Your task to perform on an android device: Add 400 grams of Heinz Cream of Tomato Soup to the cart using the noon app.
Image 0: 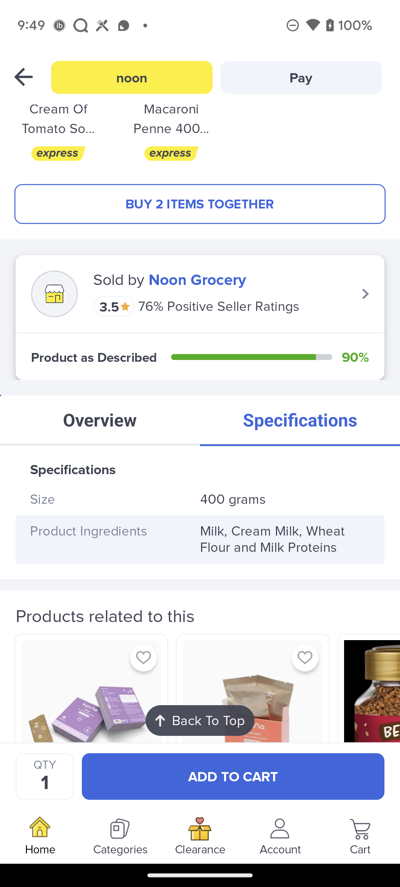
Click on the ADD TO CART button at the bottom of the screen
Step 0: click (233, 776)
Image 1: 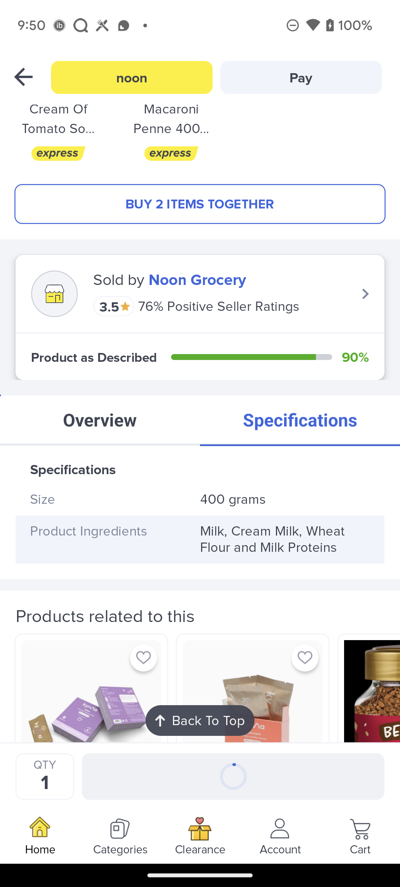
Click on the ADD TO CART button at the bottom of the screen
Step 1: wait